Your task to perform on an android device: Go to the Kitchen stories app and toggle the notifications setting 
Image 1: 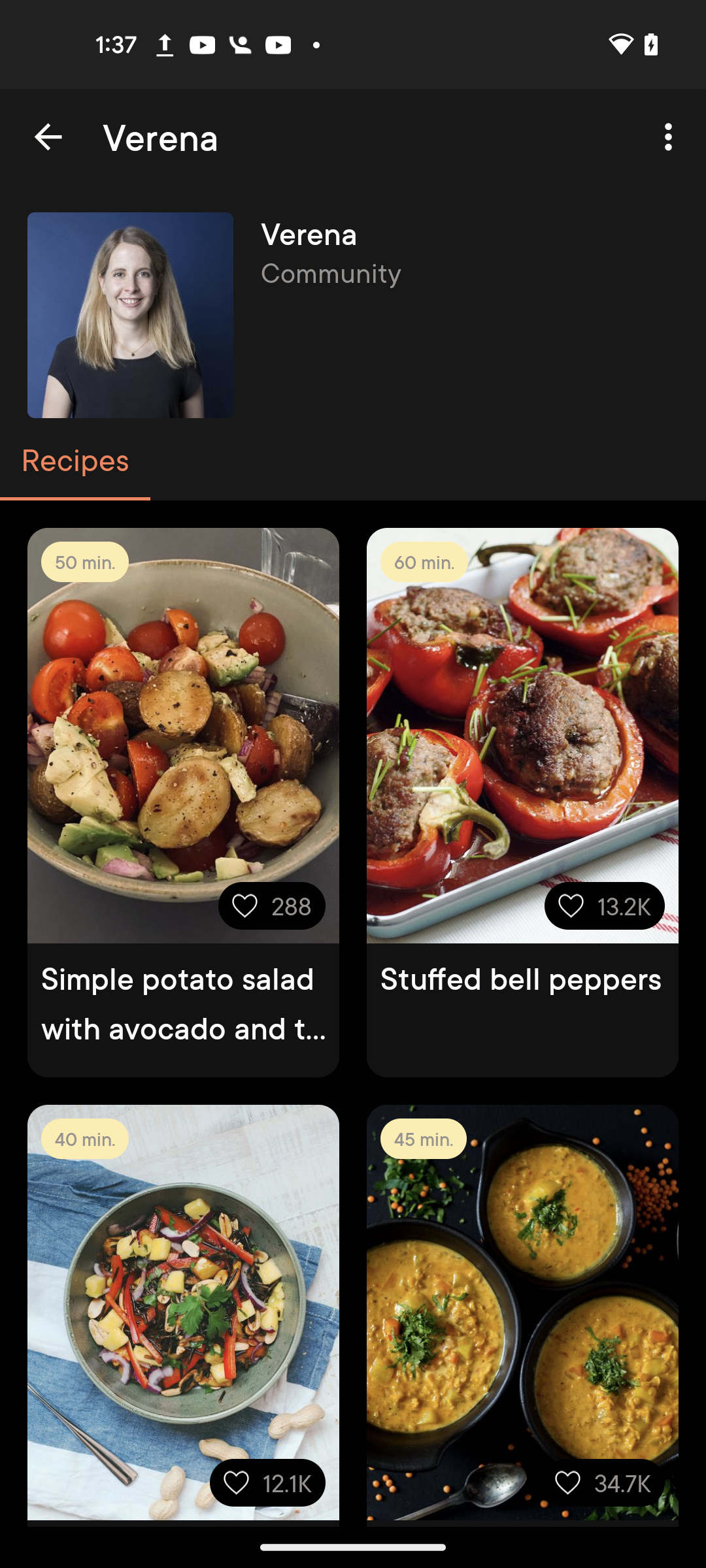
Go back to previous page 
Step 1: press back button
Image 2: 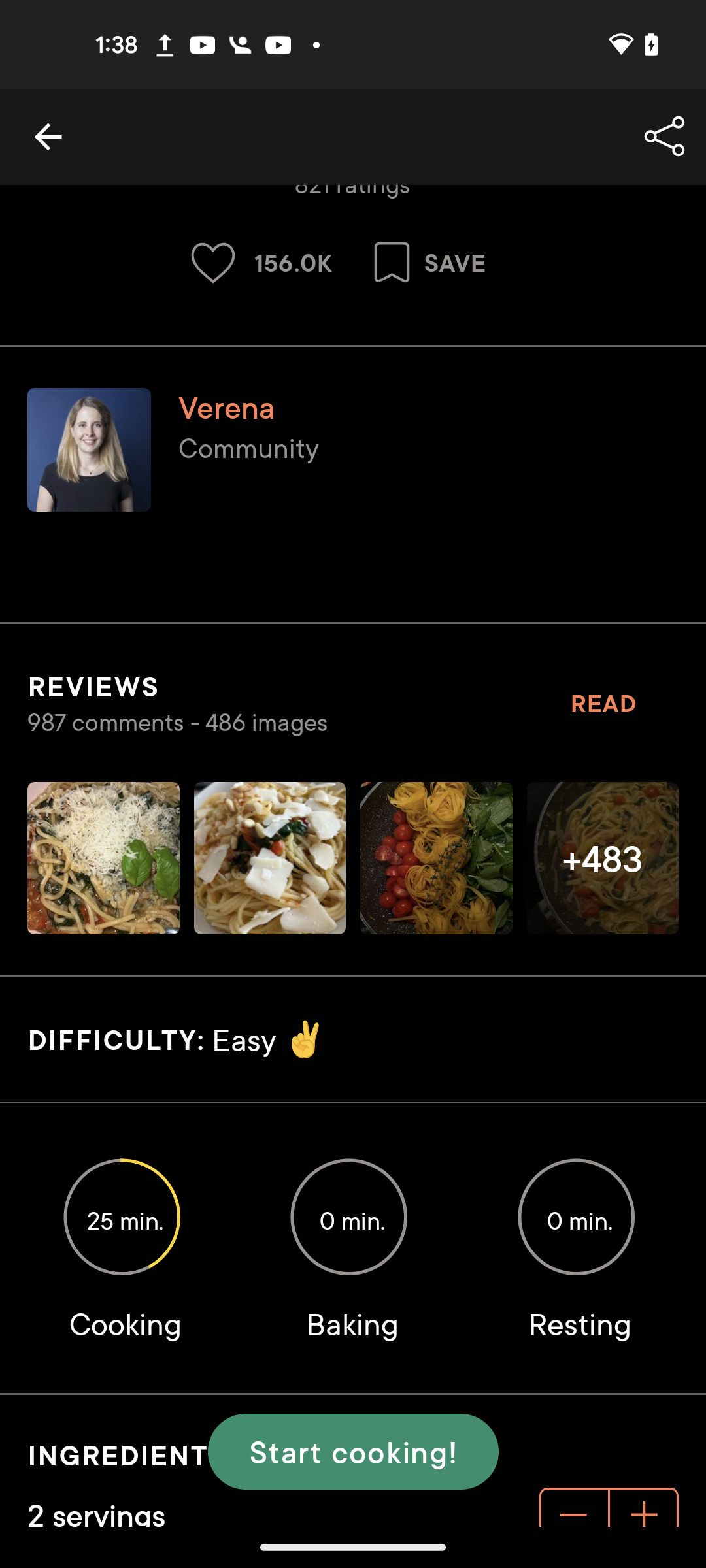
Go back to previous page 
Step 2: press back button
Image 3: 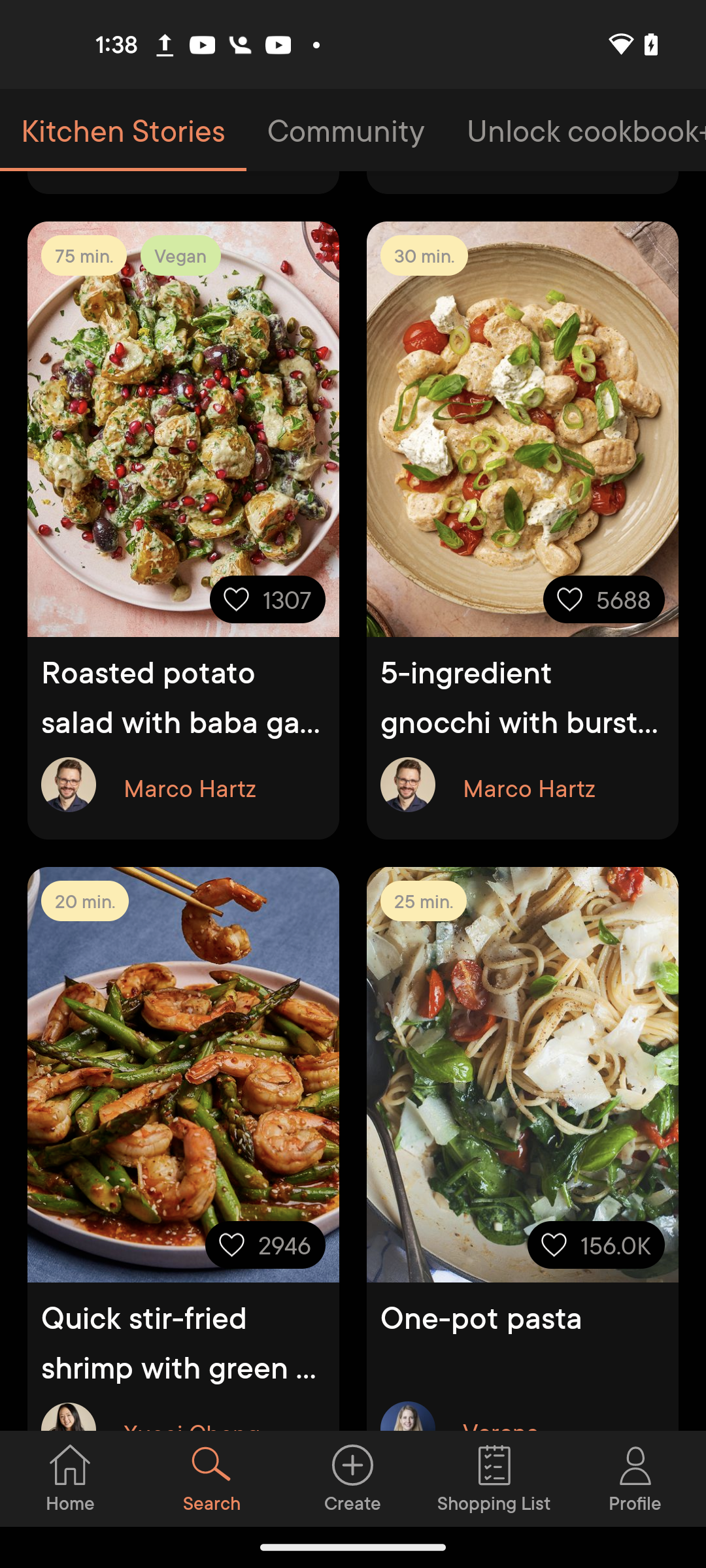
Go to the profile section
Step 3: click (635, 1478)
Image 4: 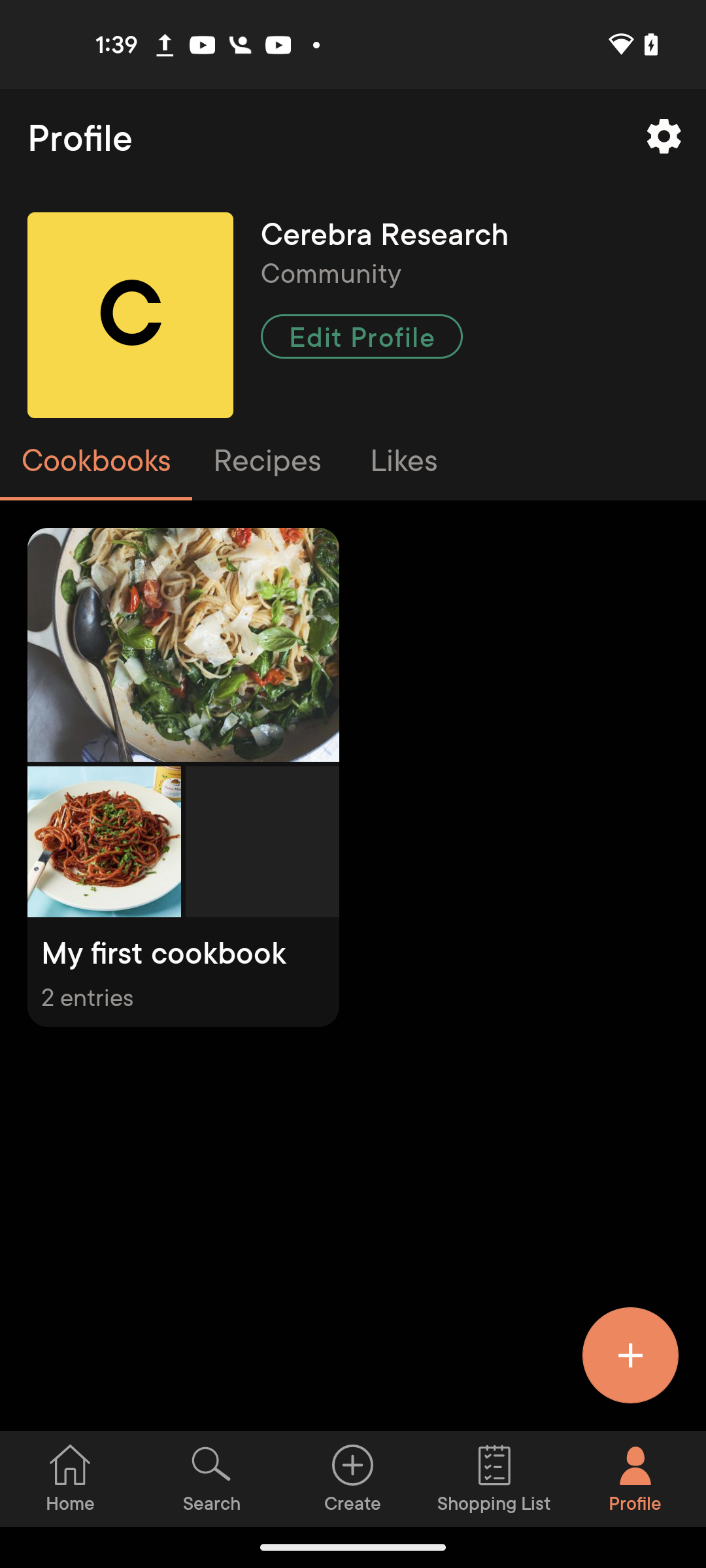
Click on the Setting icon at the top right corner of the screen 
Step 4: click (664, 137)
Image 5: 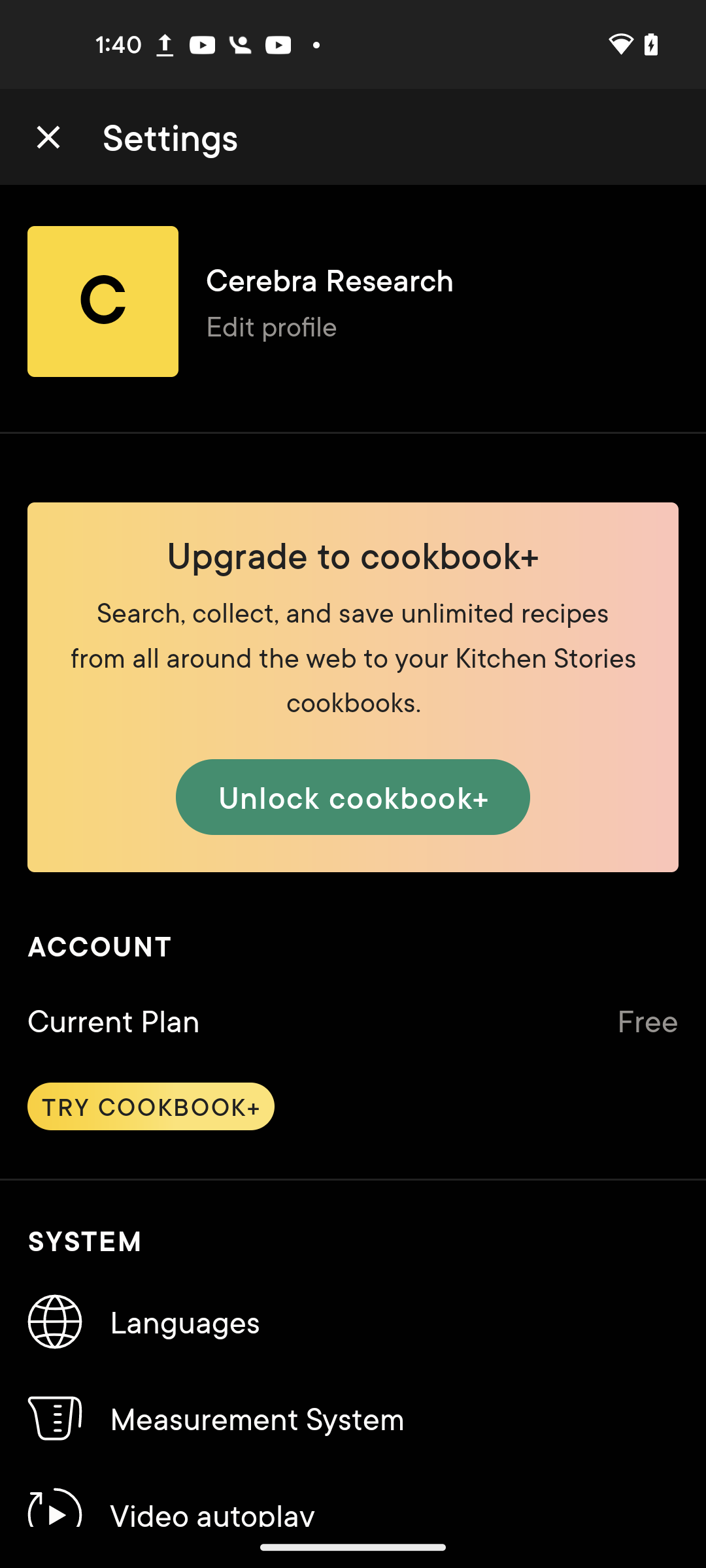
swipe up
Step 5: scroll down
Image 6: 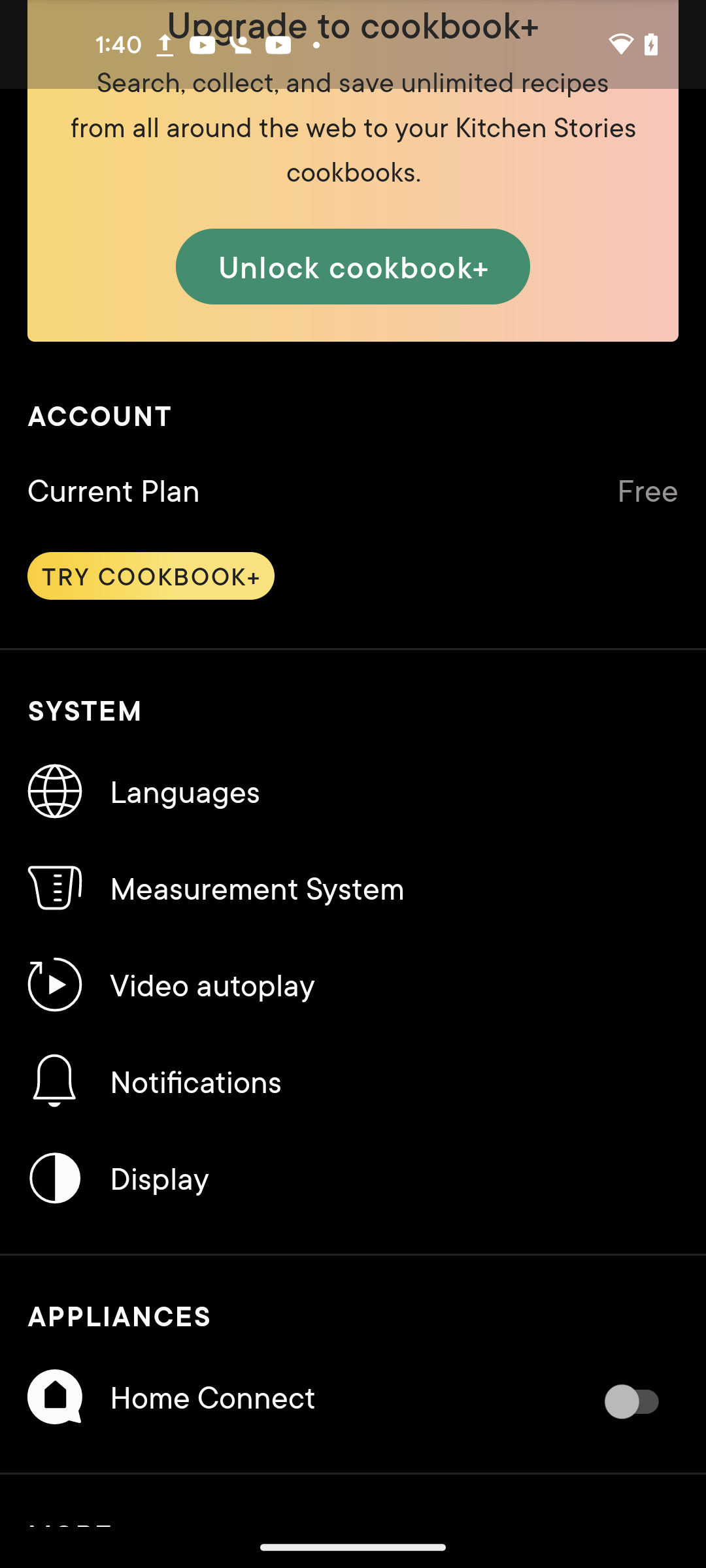
Click on the Notifications option 
Step 6: click (353, 1081)
Image 8: 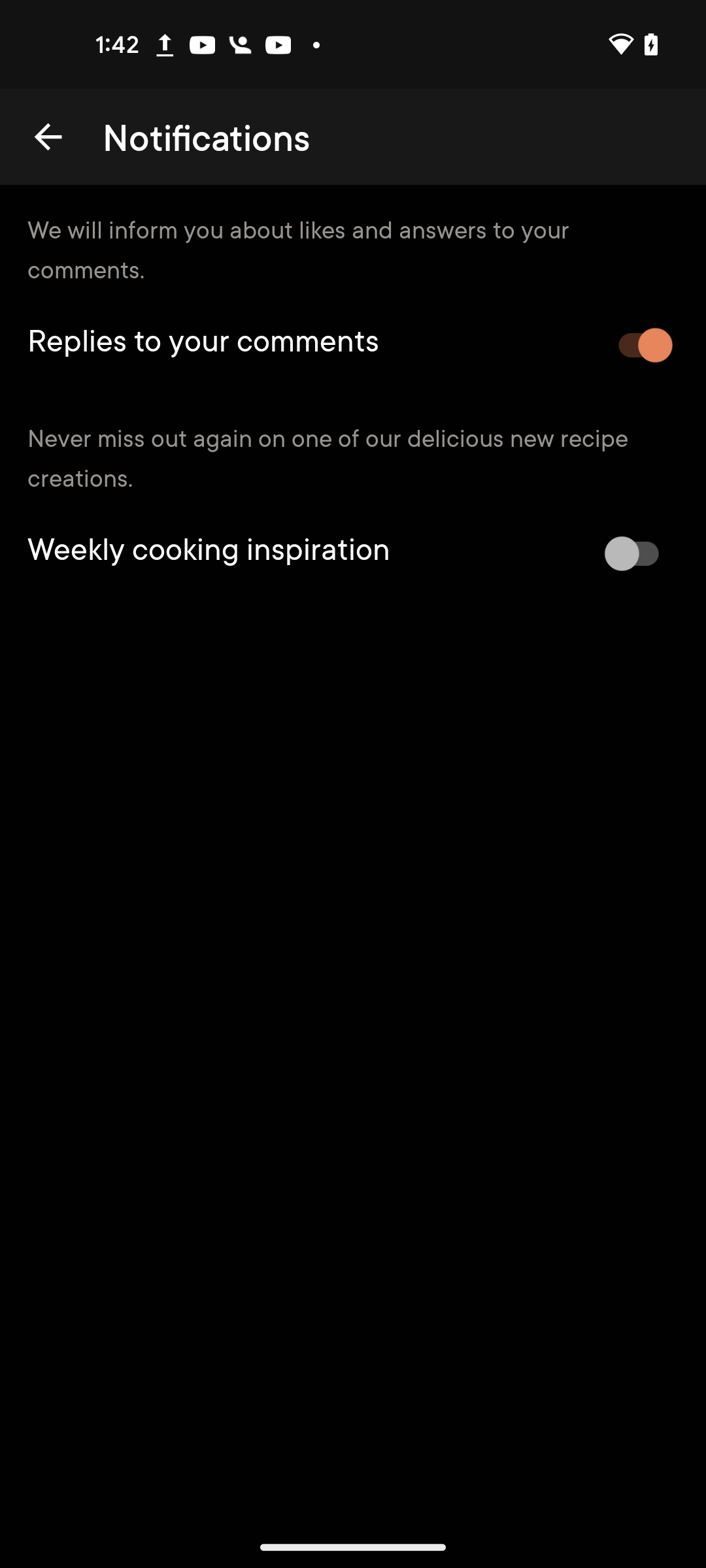
weekly cooking inspiration to toggle notifications
Step 8: click (635, 553)